Your task to perform on an android device: I'd want to see an HP laptop because I trust this brand.
Image 0: 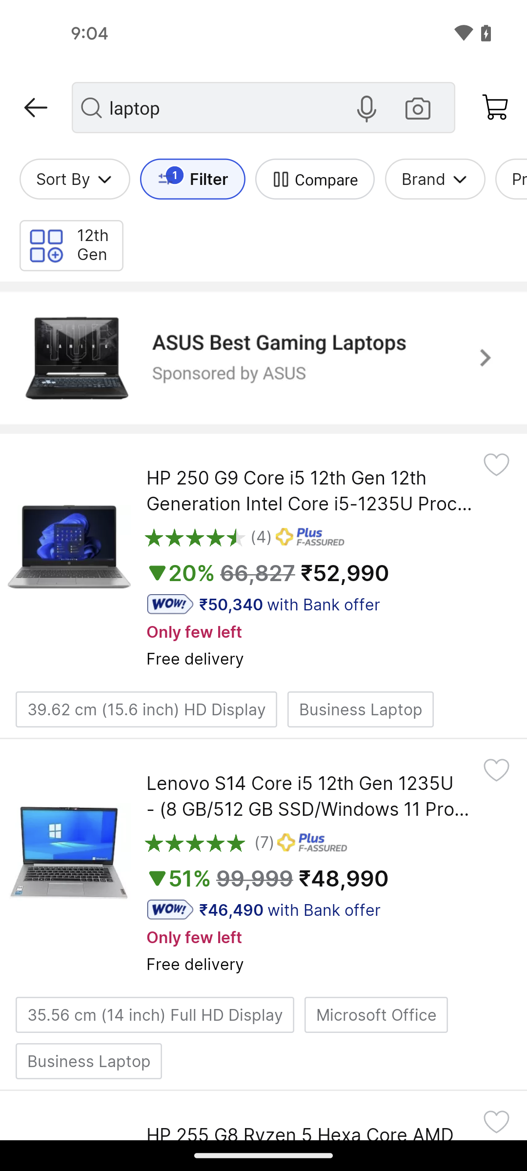
click on the filter option
Step 0: click (209, 179)
Image 1: 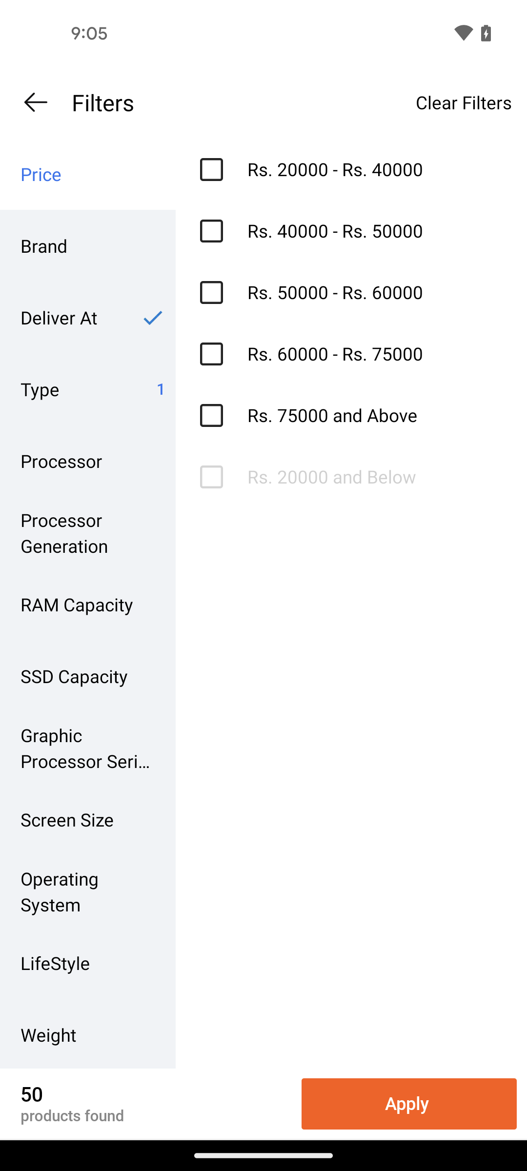
click on brand section
Step 1: click (87, 245)
Image 2: 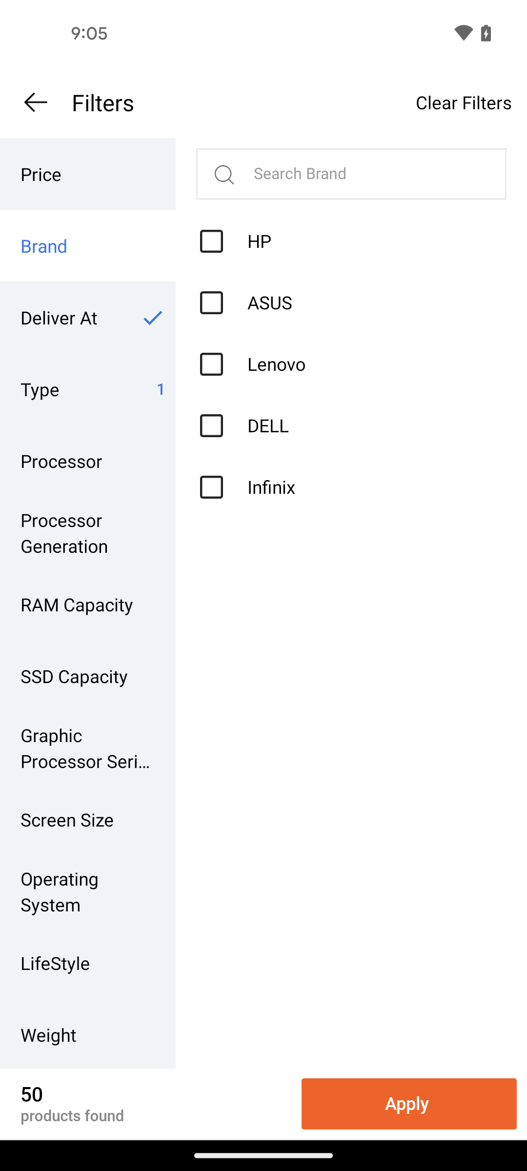
select Hp brand
Step 2: click (243, 237)
Image 3: 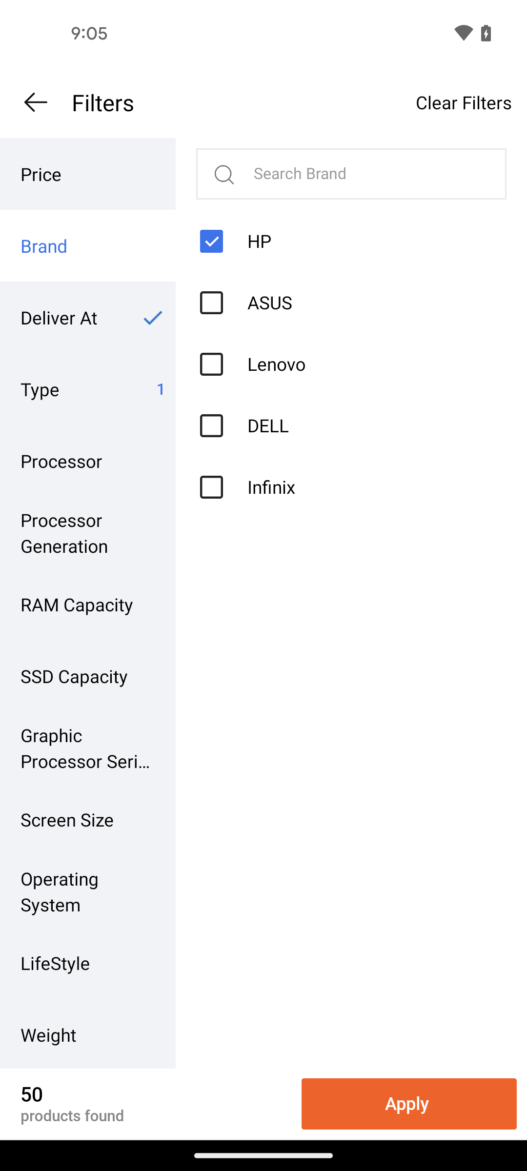
click on Apply
Step 3: click (415, 1114)